Your task to perform on an android device: Search for the shiv sutras in the amazon app
Image 0: 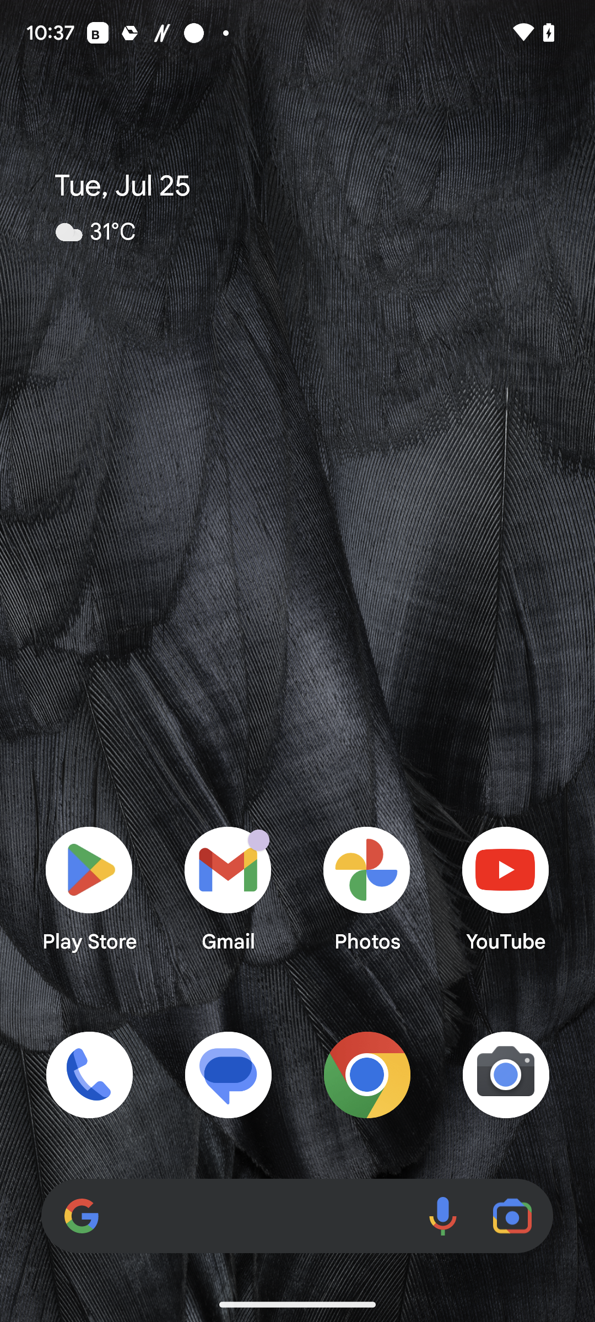
Open the amazon ap
Step 0: open app "Amazon"
Image 1: 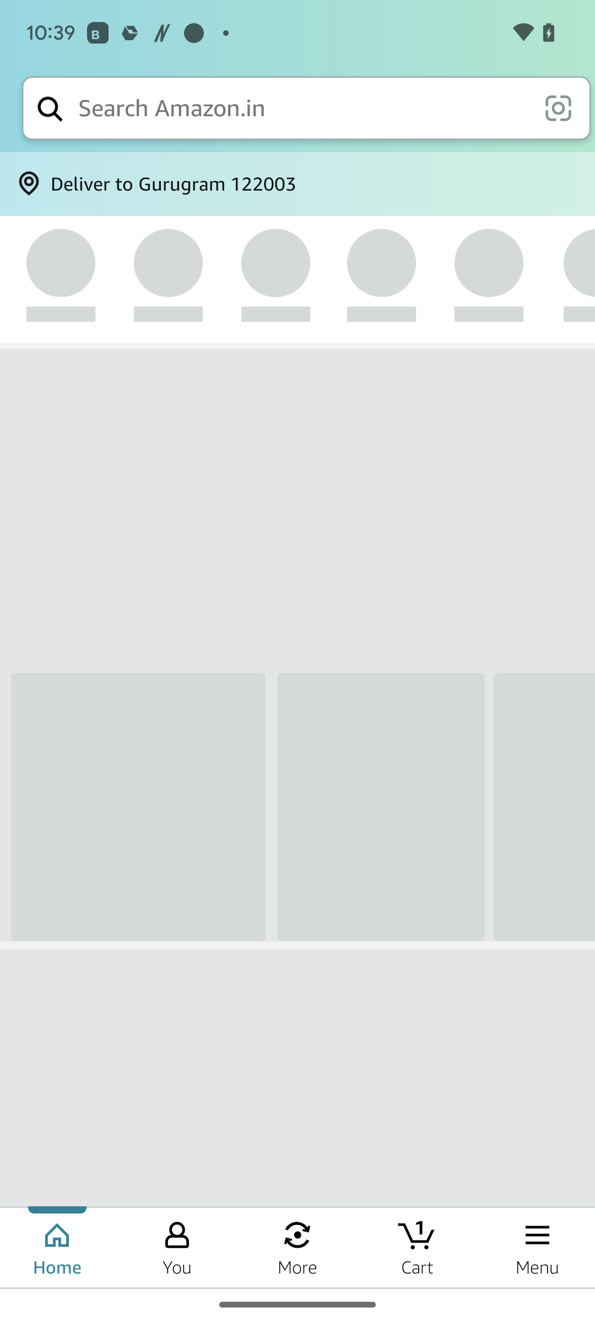
Open the amazon ap
Step 1: wait
Image 2: 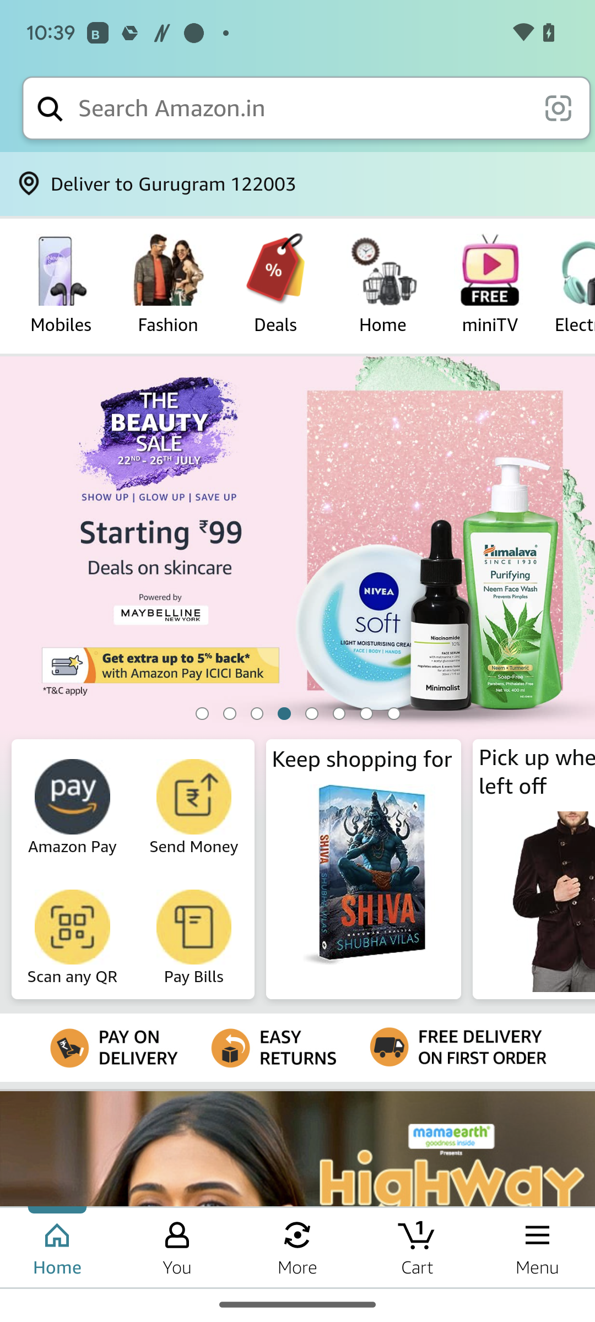
Click on the search bar at the top of the screen
Step 2: click (302, 108)
Image 3: 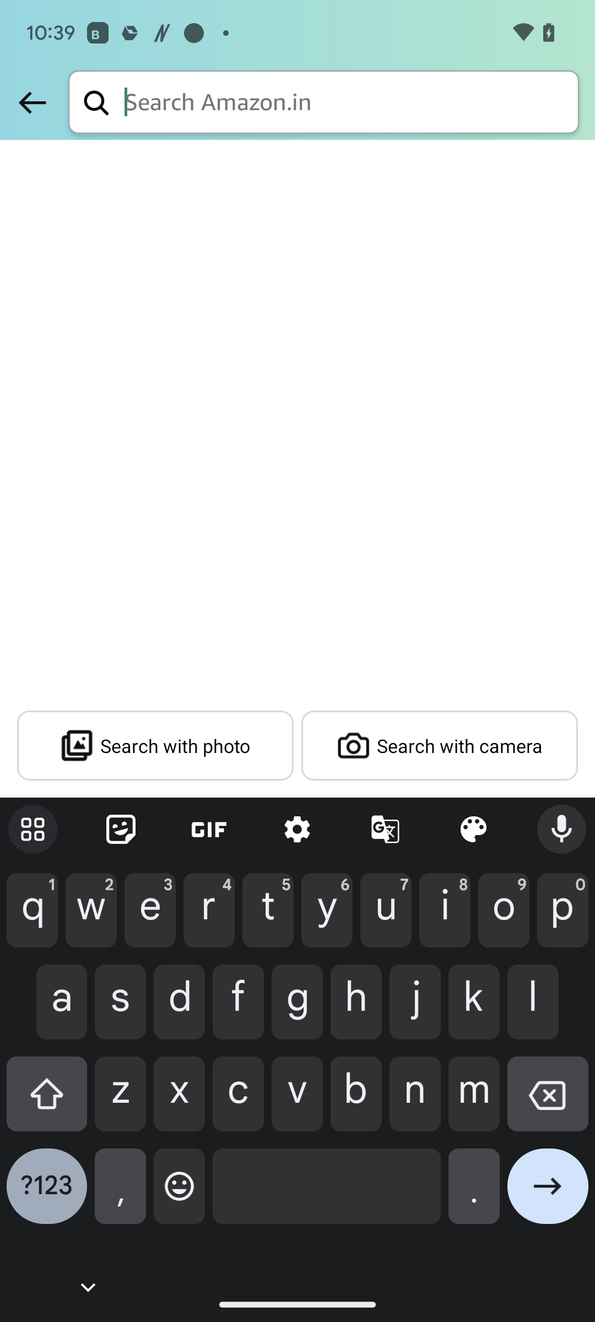
Type the shiv sutras in the search bar at the top of the screen
Step 3: type "The shiv sutras"
Image 4: 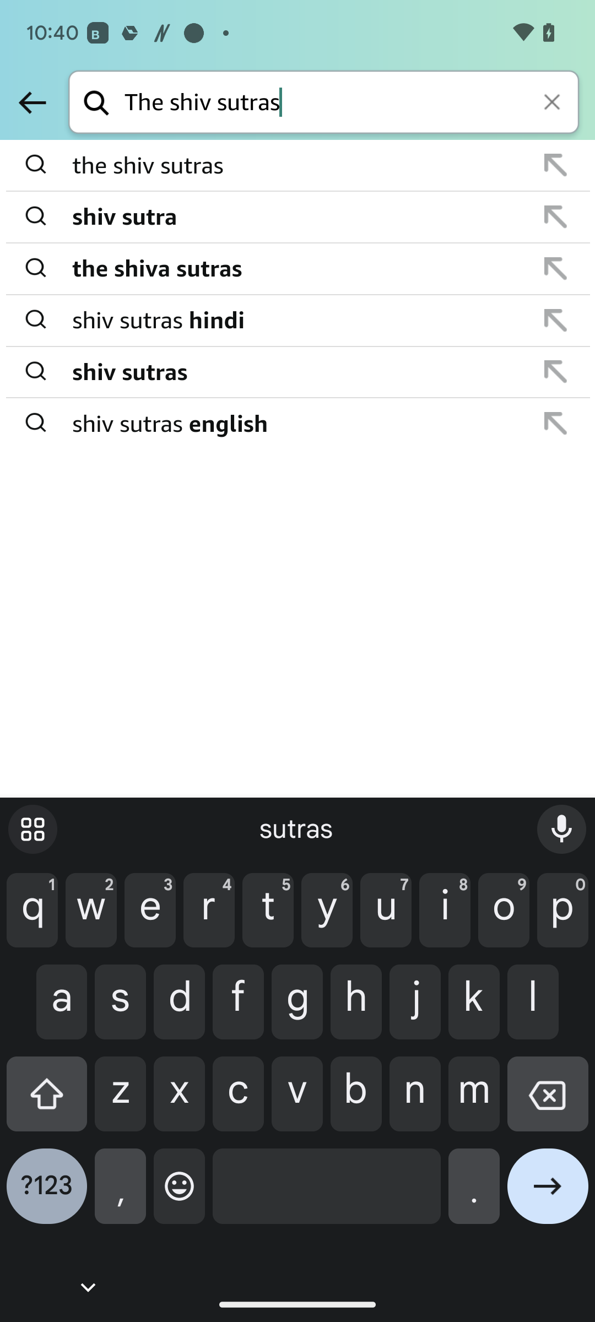
Click on the right arrow icon at the bottom-right corner of the screen
Step 4: click (548, 1195)